Your task to perform on an android device: I want to know that in the October month, which dates on Saturday and Sunday occur?
Image 0: 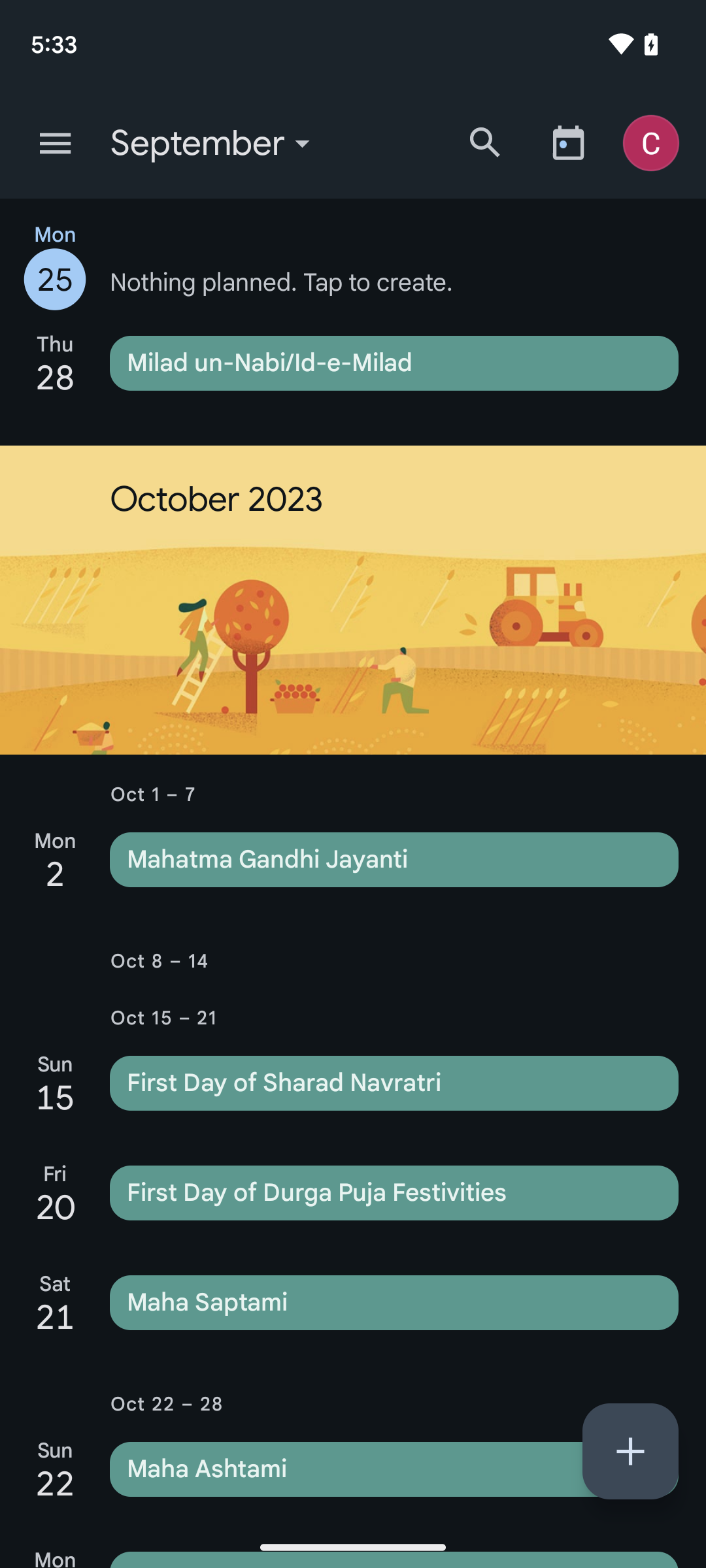
Scroll up to view the calendar.
Step 0: scroll down
Image 1: 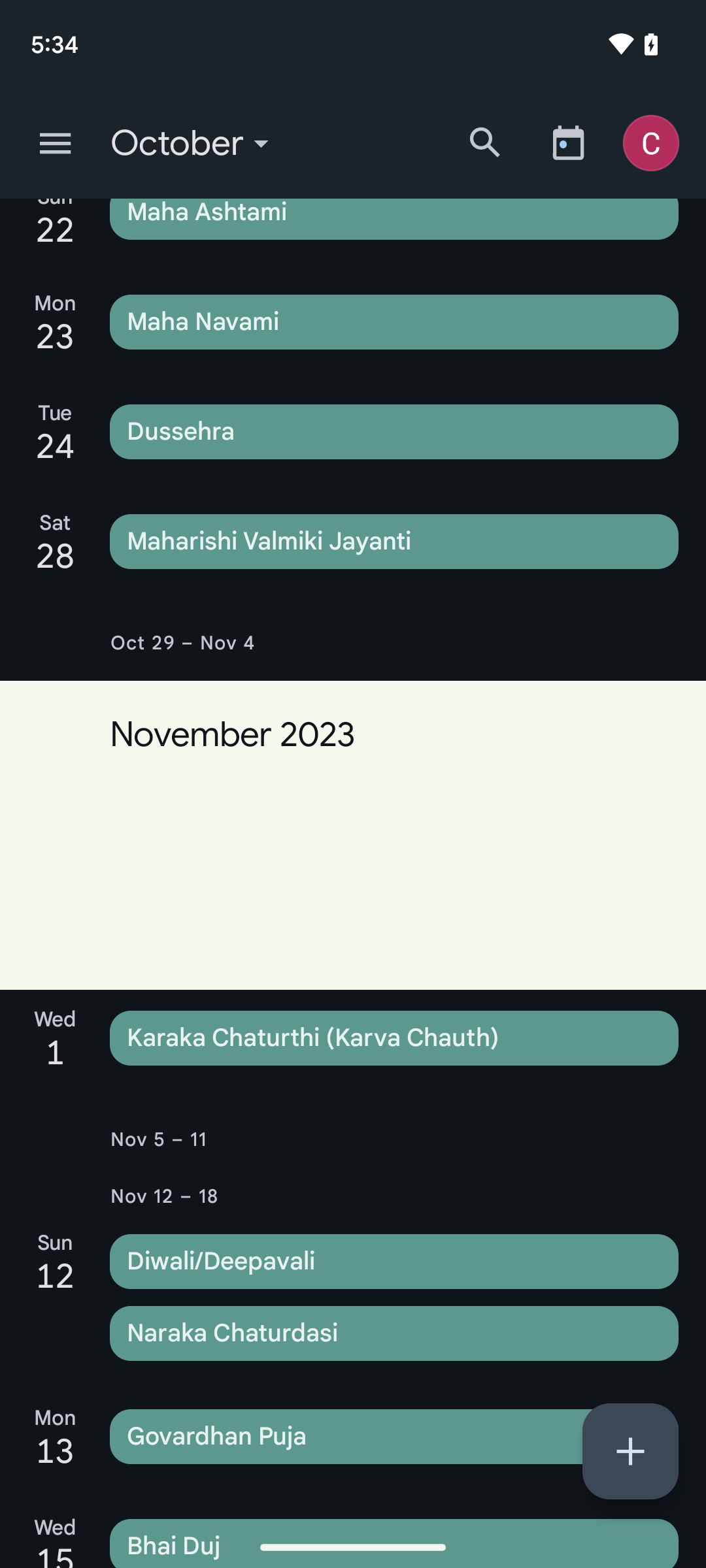
Tap on the down arrow present at the side of October.
Step 1: click (270, 143)